Your task to perform on an android device: Browse a king size bed on the amazon app,since I'm planning to buy a new bed for my room.
Image 0: 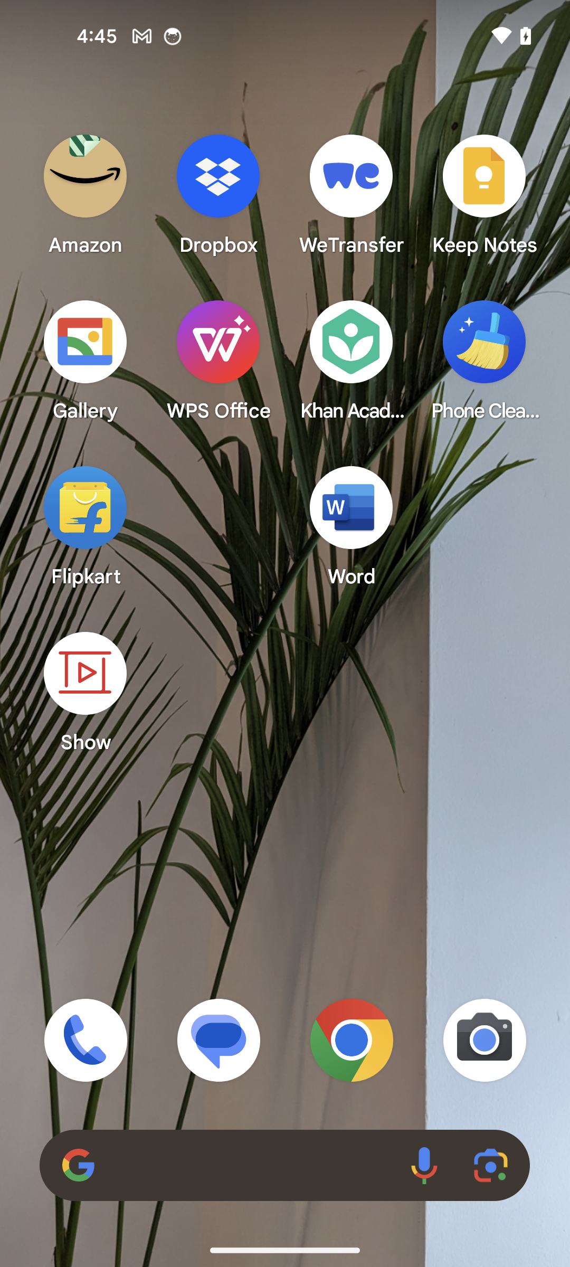
Open the amazon app
Step 0: open app "Amazon"
Image 1: 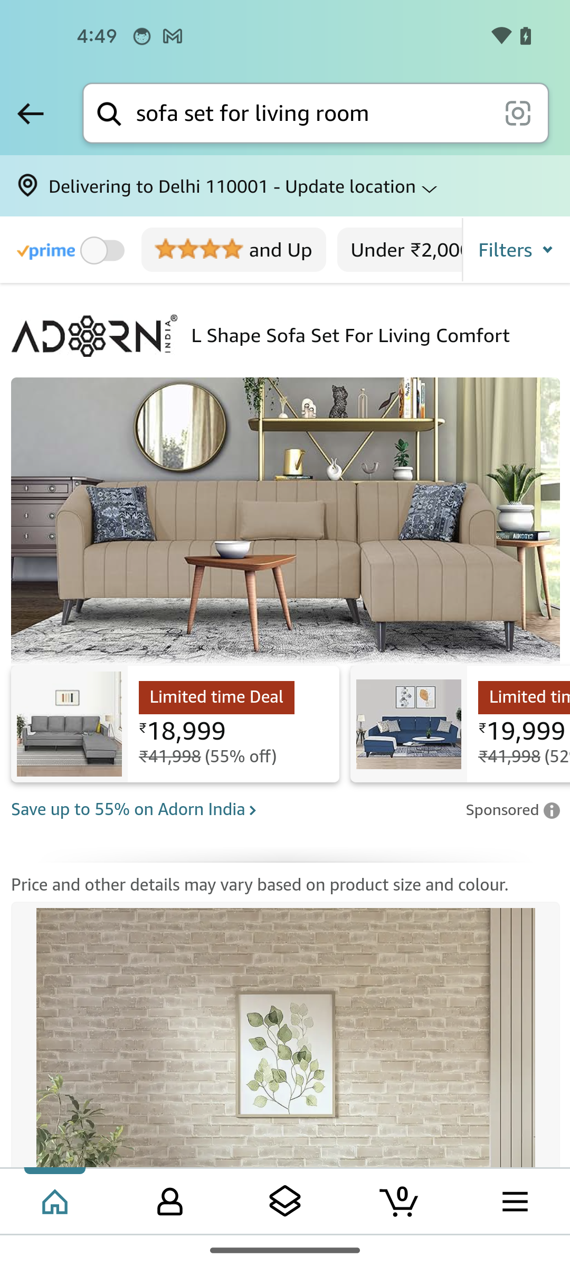
Tap on the search bar at the top of the screen
Step 1: click (311, 113)
Image 4: 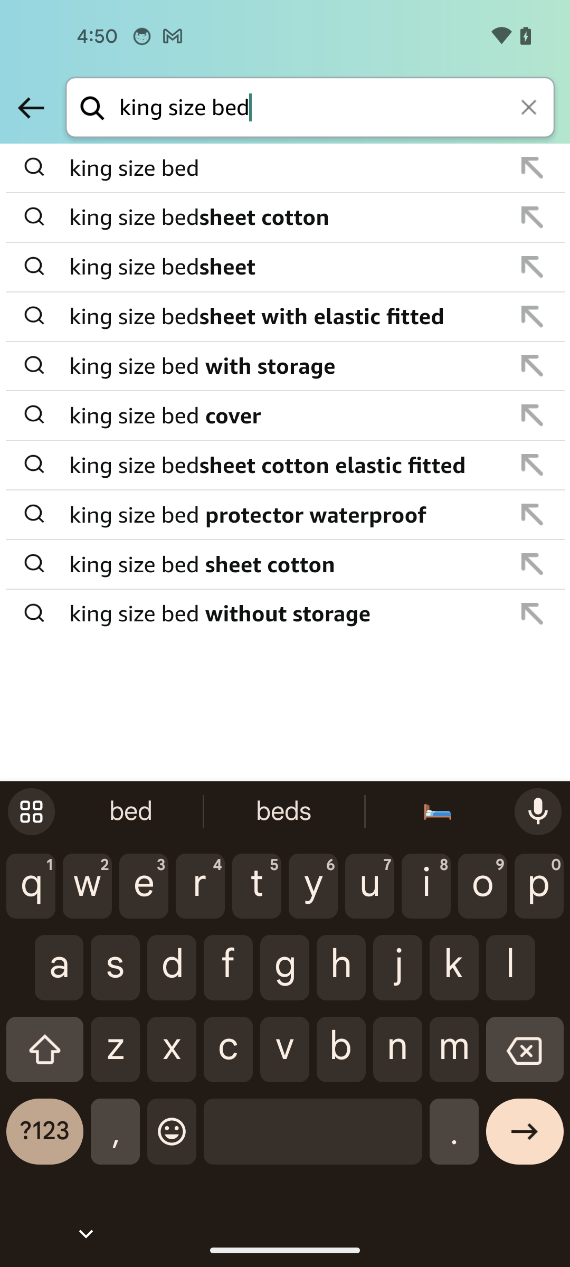
Select the first search result
Step 4: click (286, 168)